Your task to perform on an android device: Open Quikr app and make an offer of Rs. 18,000 to the seller 
Image 0: 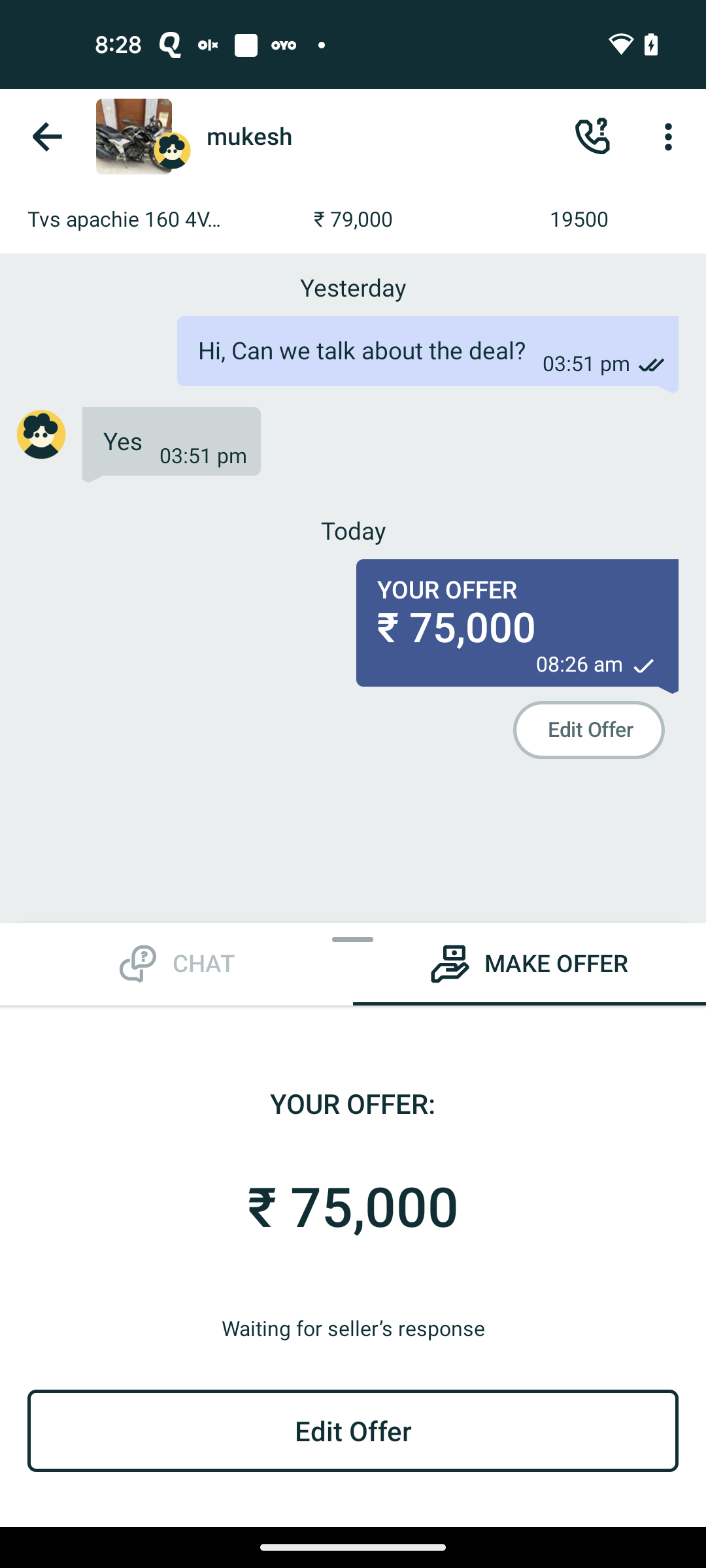
Open Quikr app
Step 0: open app "Quikr"
Image 1: 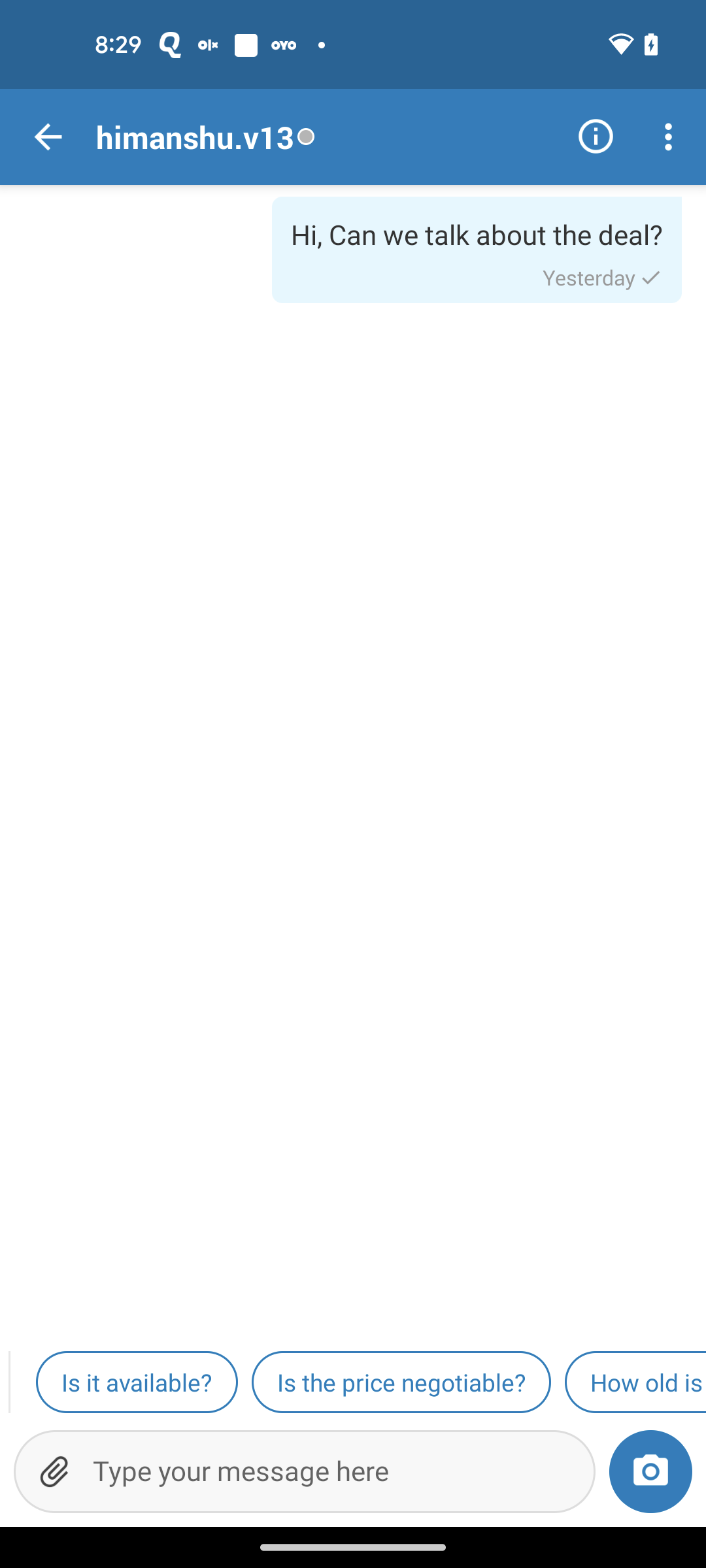
Click on the Text bar
Step 1: click (322, 1471)
Image 2: 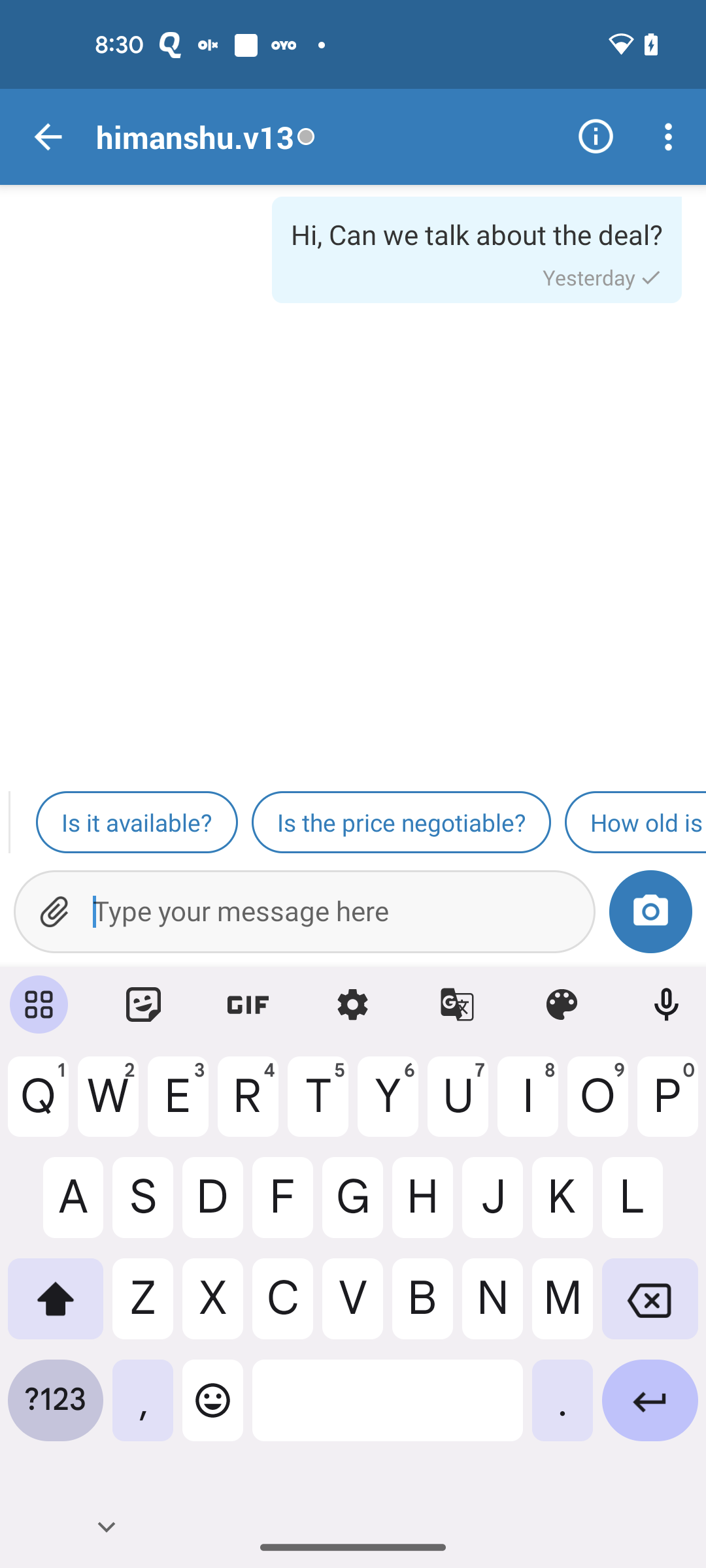
Send a message as Can we make a deal? Around Rs.18,000
Step 2: type "Can we make a deal? Around Rs.18,000"
Image 3: 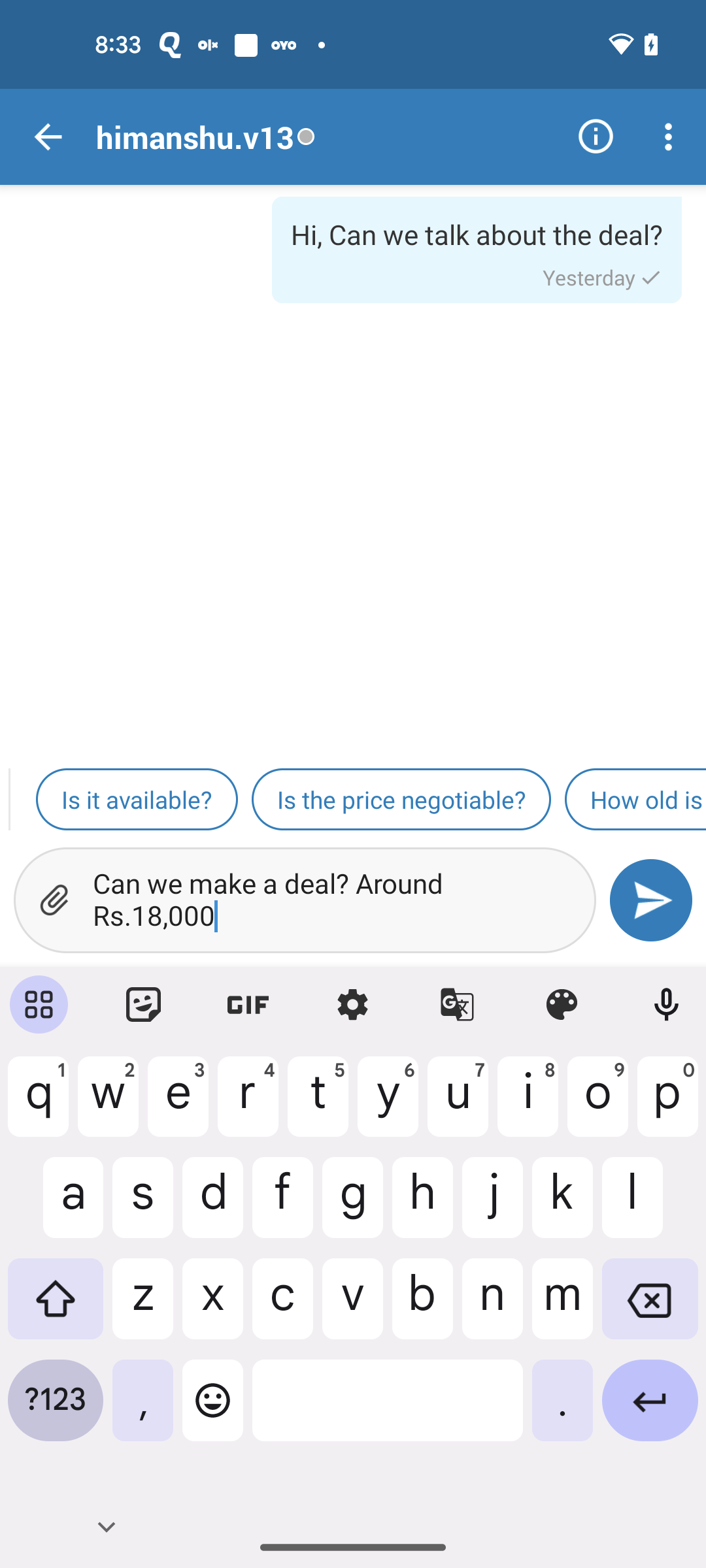
Click on the send icon
Step 3: click (646, 902)